Your task to perform on an android device: Go to Merriam webster Dictionary app & see all the definitions given for the word
Image 0: 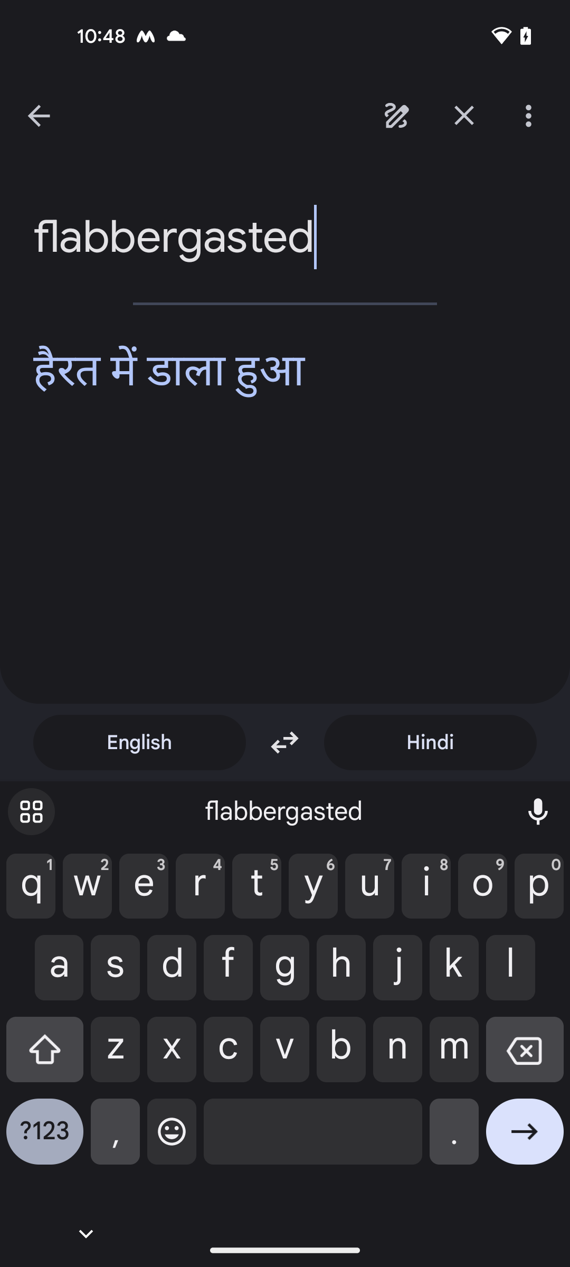
open the Merriam webster Dictionary app
Step 0: open app "Merriam-Webster Dictionary"
Image 1: 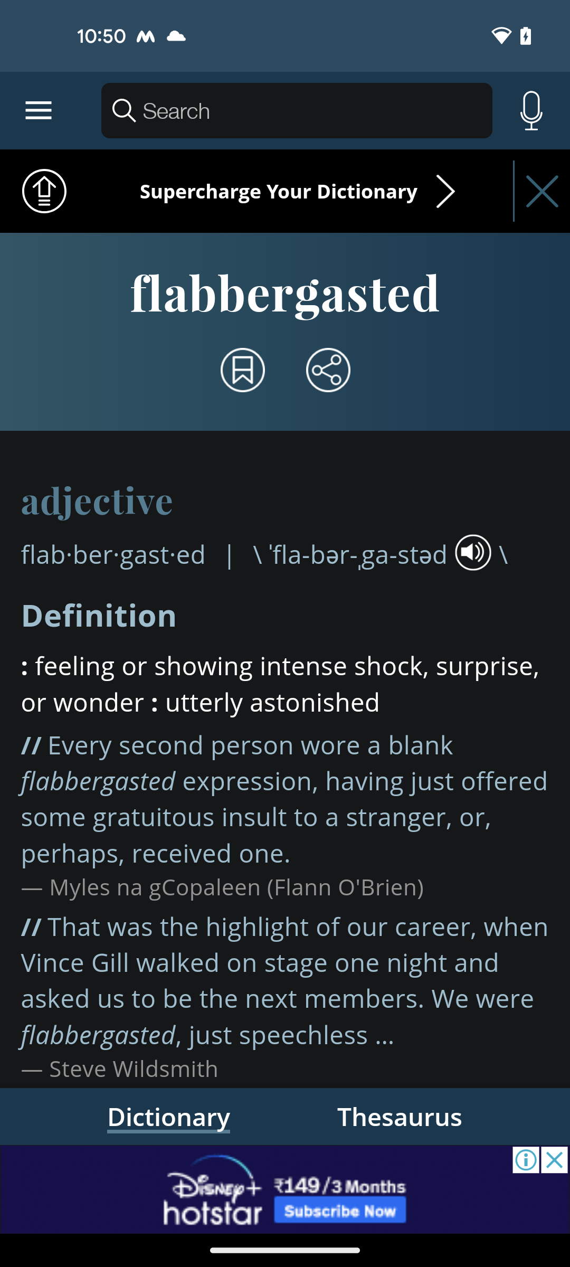
scroll down to view all definitions
Step 1: scroll down